Your task to perform on an android device: I have not eaten fruit for a long time, I want to eat fruits, so search for fruits for me in  the Flipkart app.
Image 0: 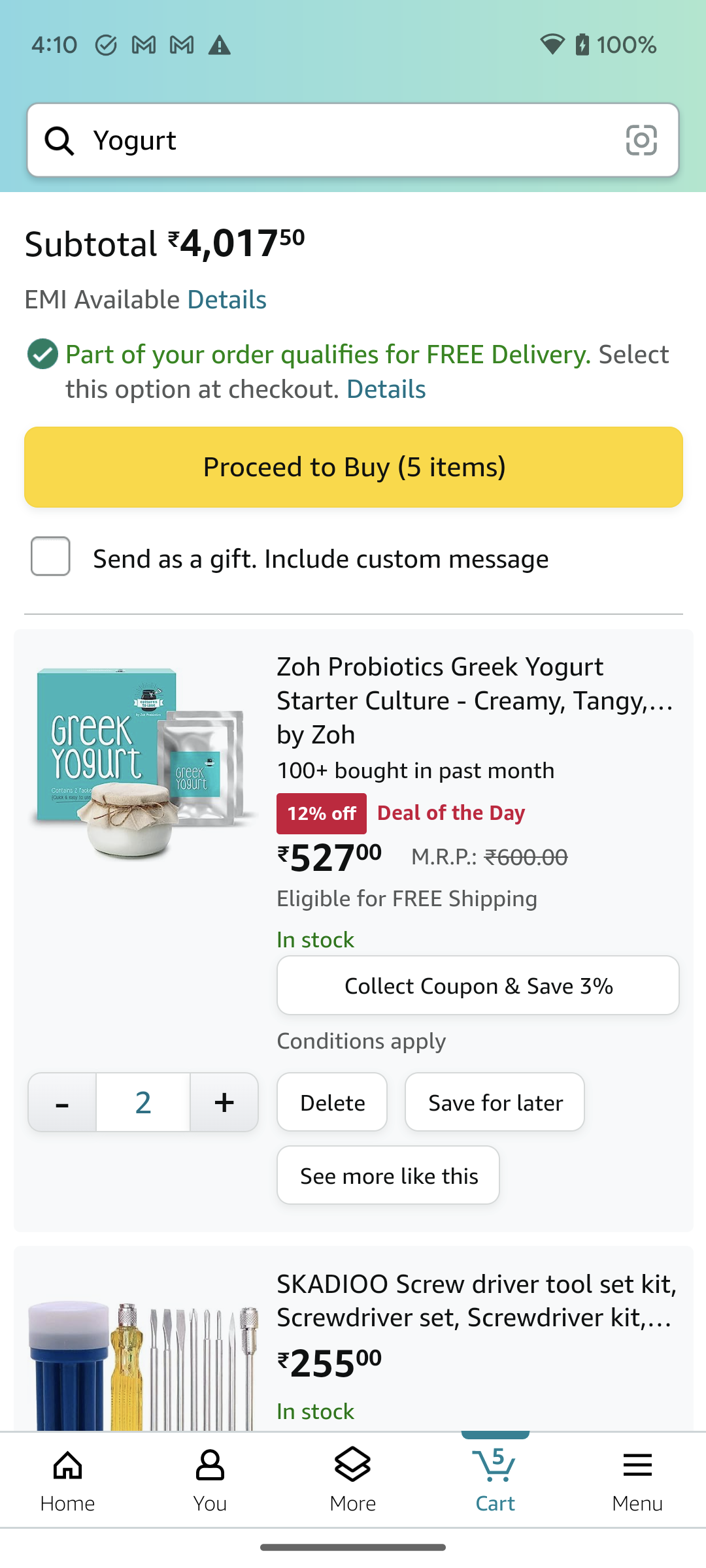
Open the Flipkart app.
Step 0: open app "Flipkart"
Image 1: 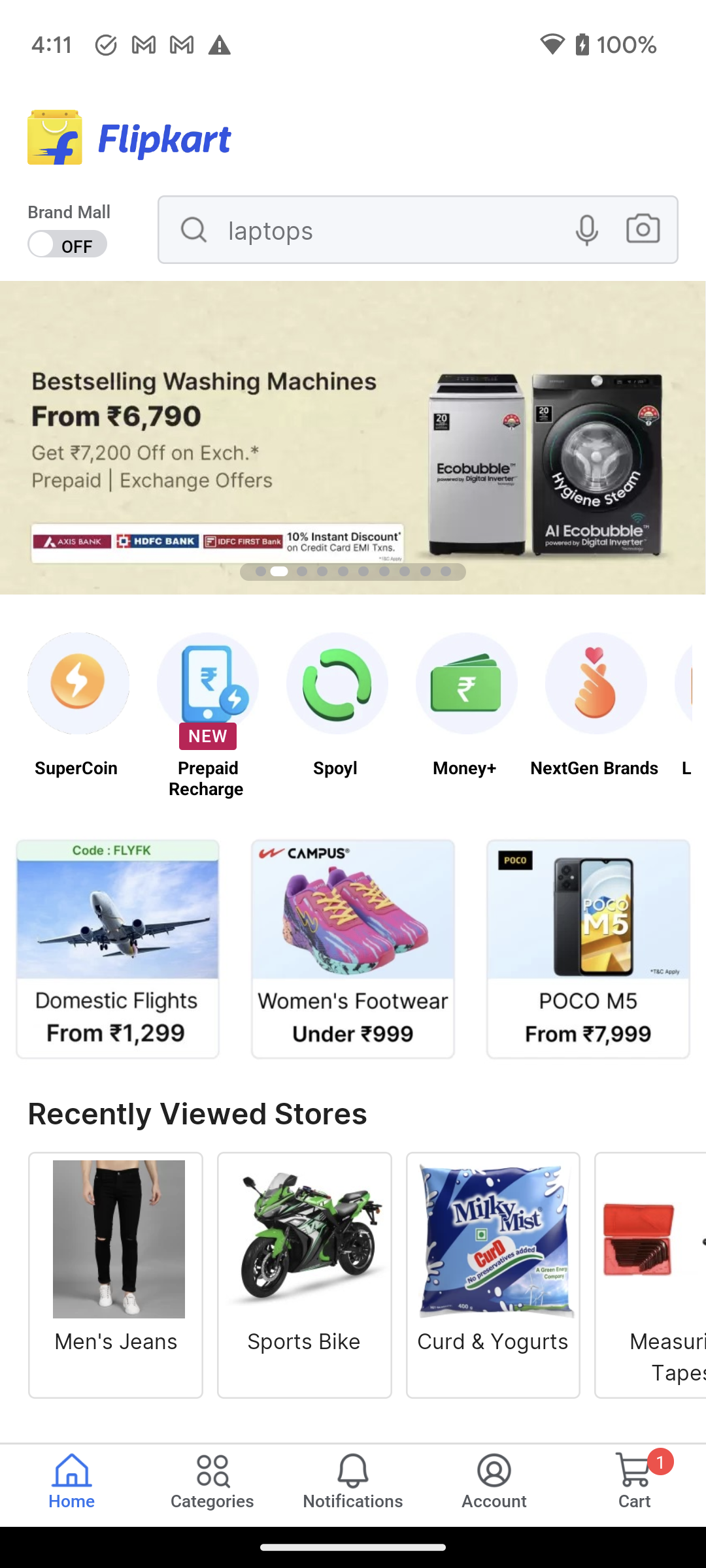
Click on the search bar to search for the fruits.
Step 1: click (397, 241)
Image 2: 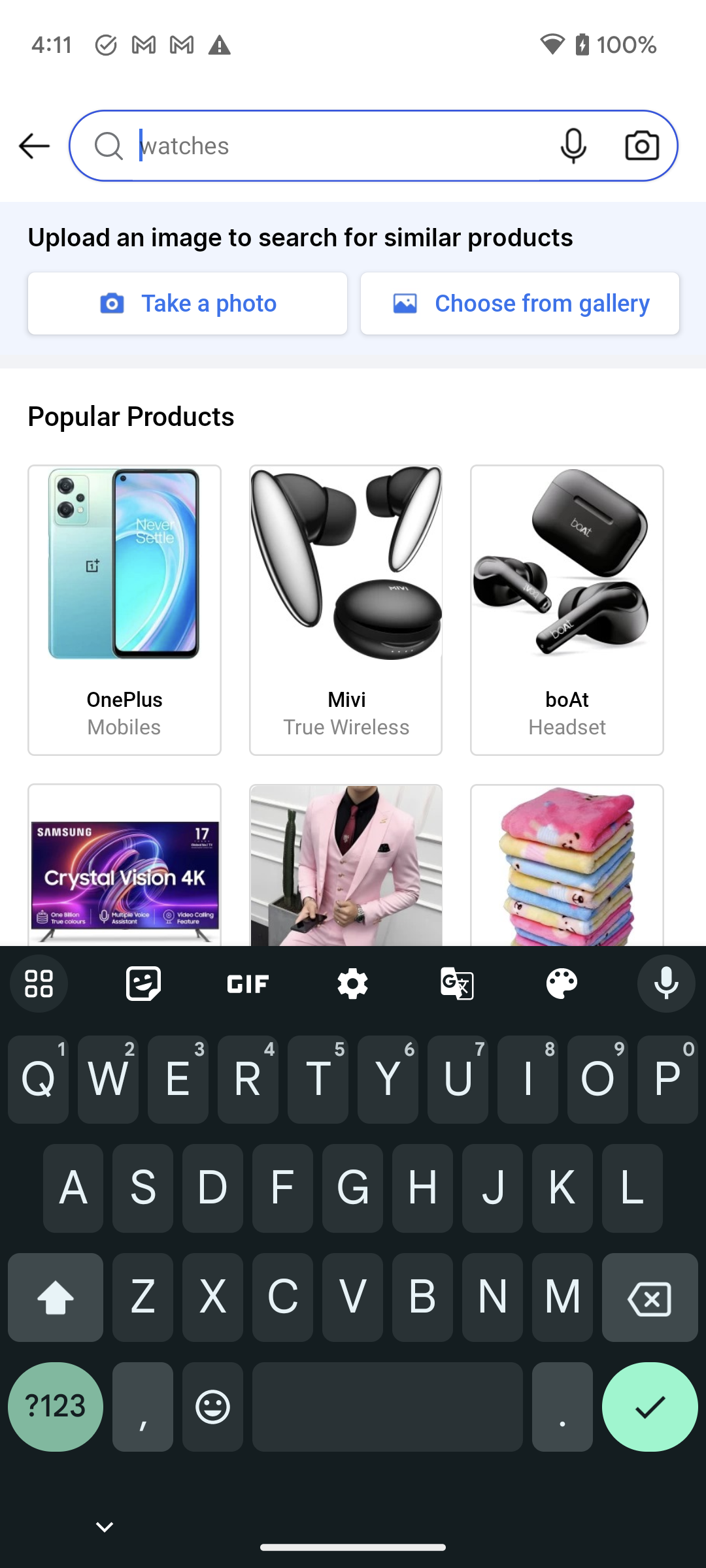
Type Fruits in the search bar to search for the fruits.
Step 2: type "Fruits"
Image 3: 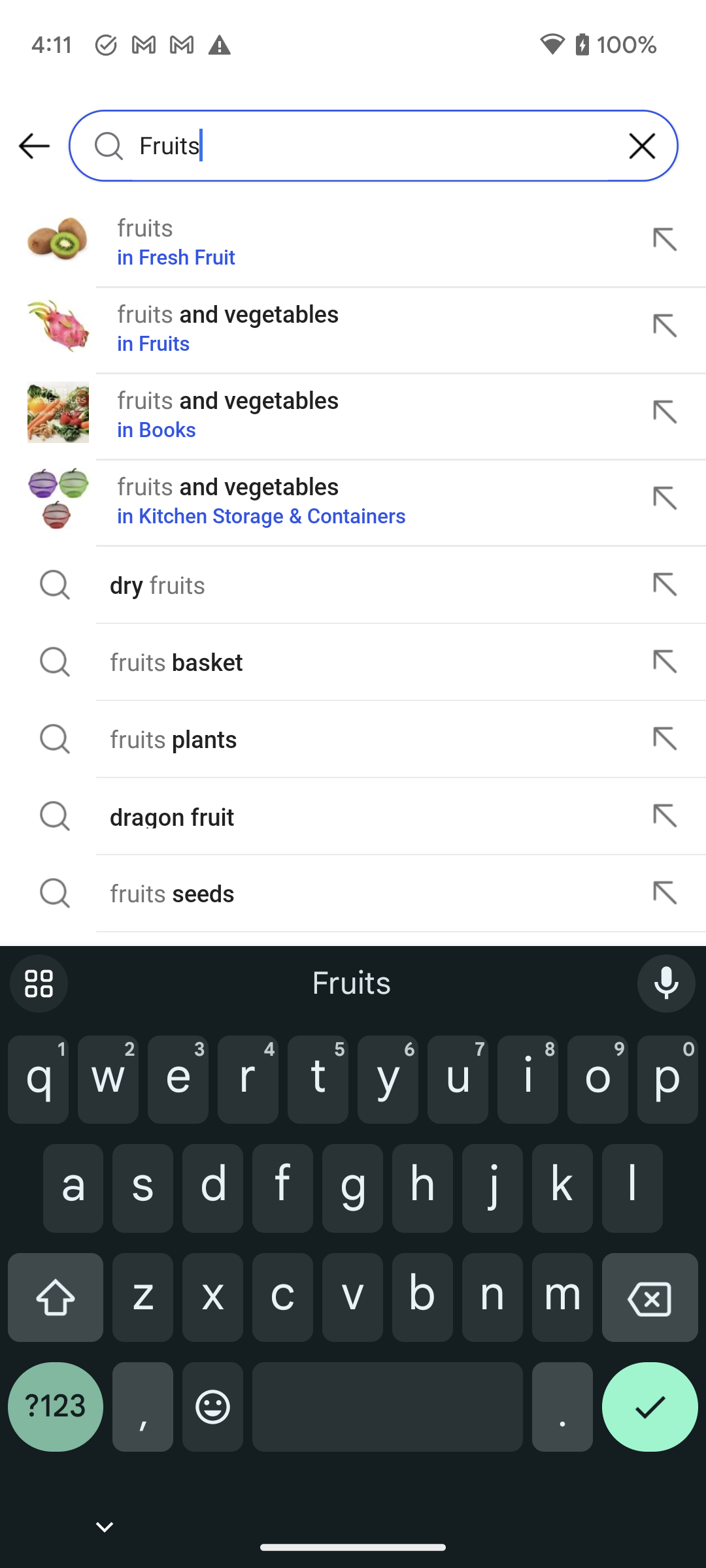
Click on the right tick button at the bottom right corner of the screen to view the search result.
Step 3: click (650, 1417)